Your task to perform on an android device: Search for licensed Jeeps in electric vehicles on the Toys R us app.
Image 0: 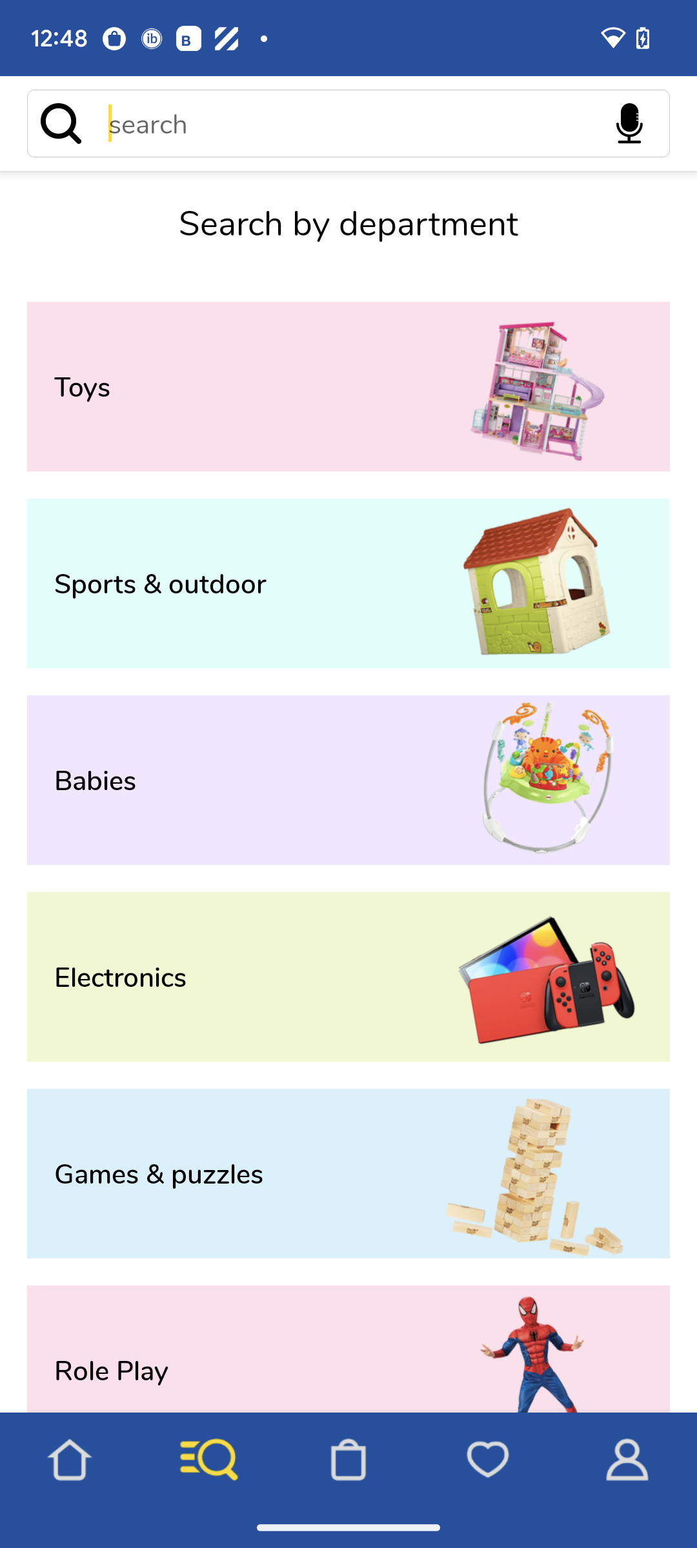
Click on the search bar at the top of the screen.
Step 0: click (321, 123)
Image 1: 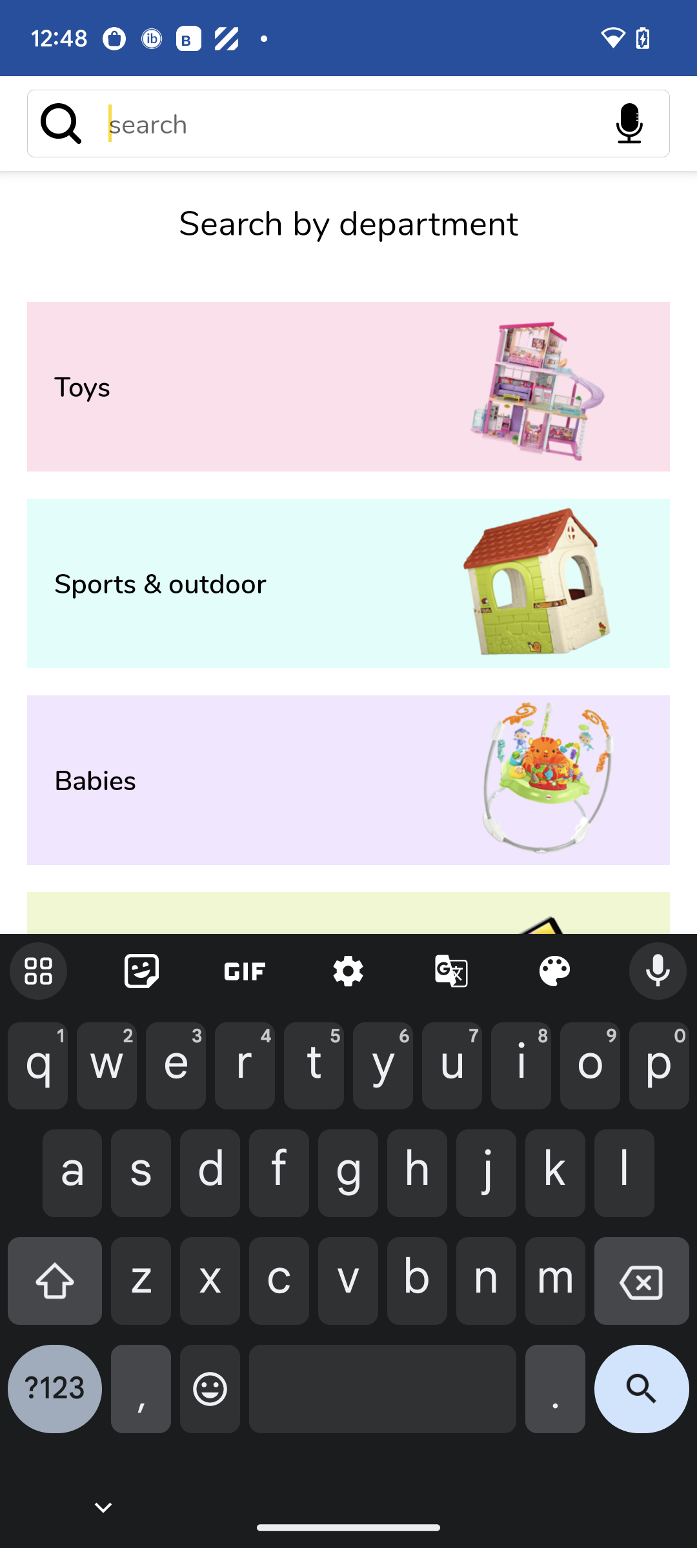
Type jeep in the search bar.
Step 1: type "jeep"
Image 2: 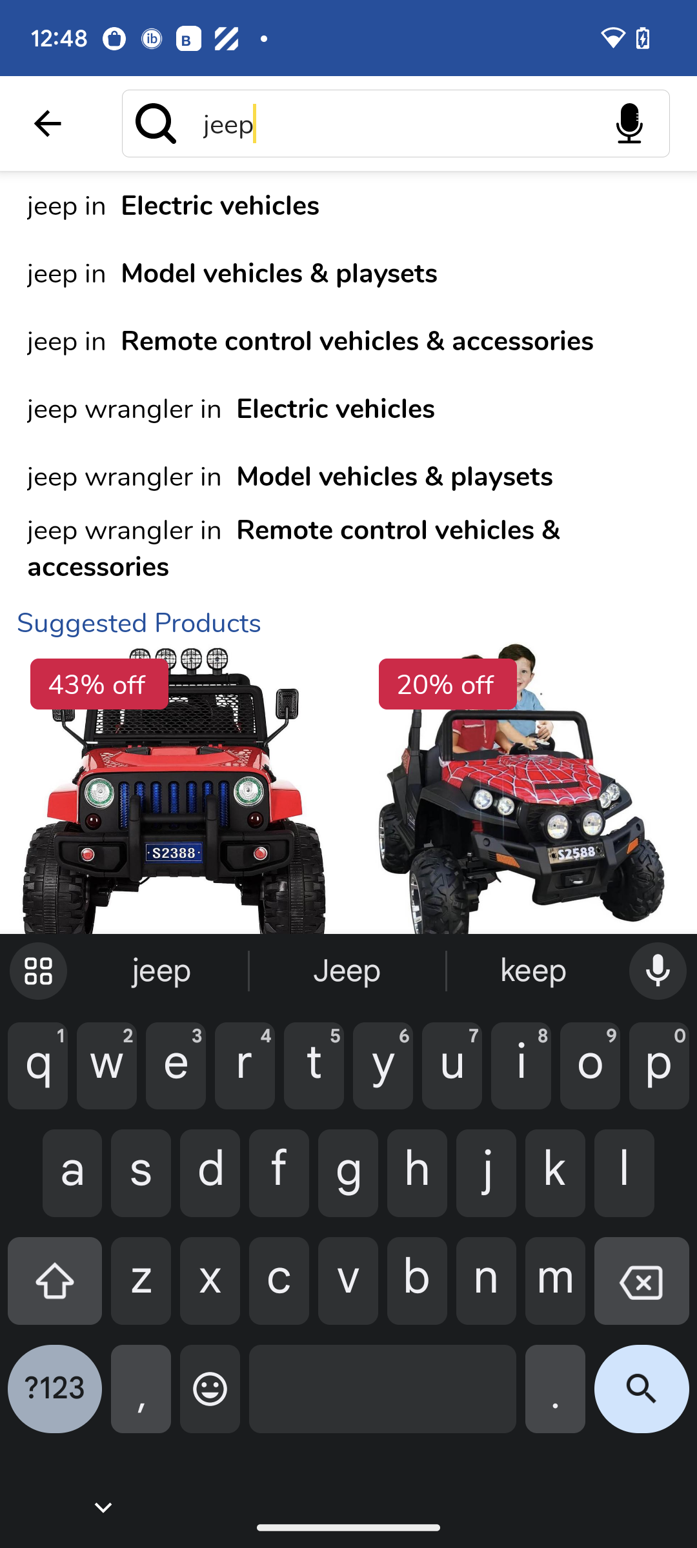
Click on jeep in electric vehicles at the top of the screen.
Step 2: click (348, 204)
Image 3: 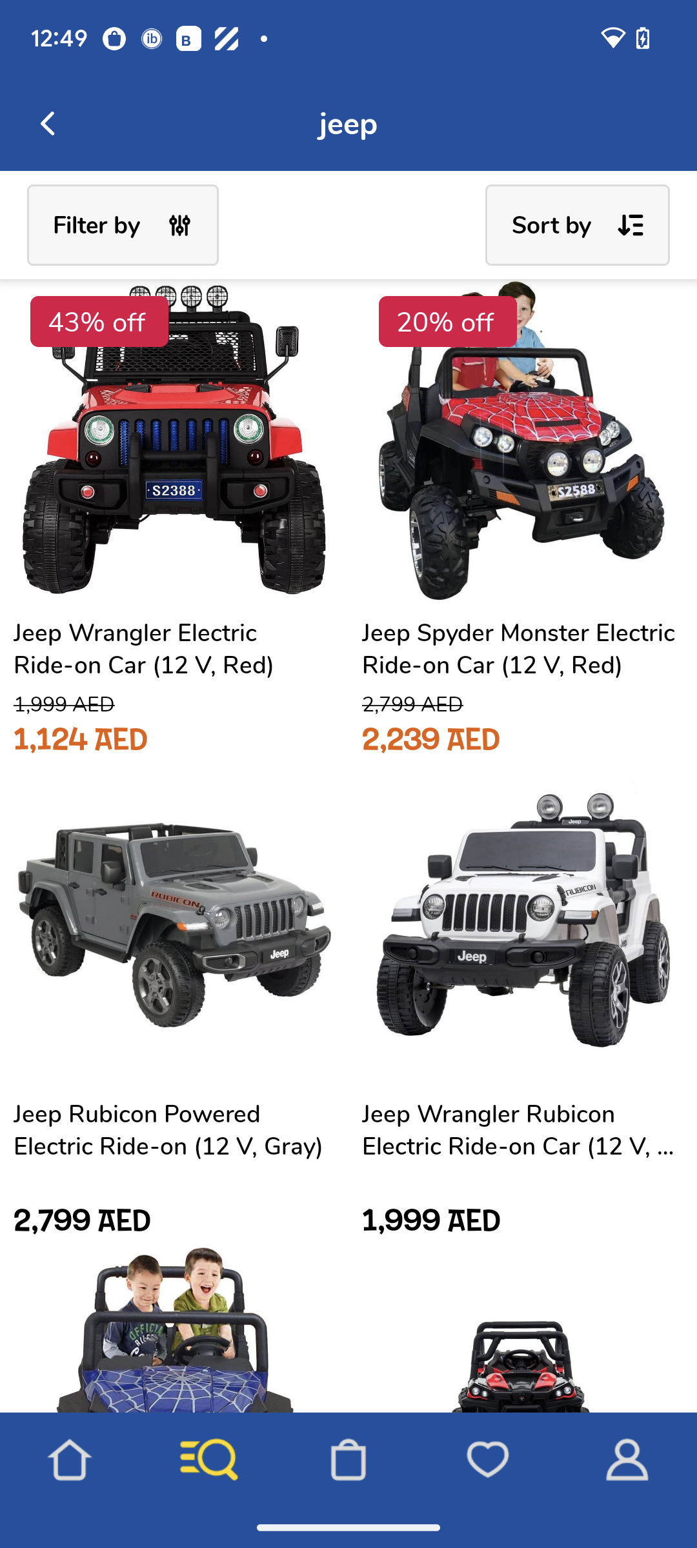
Scroll up
Step 3: scroll down
Image 4: 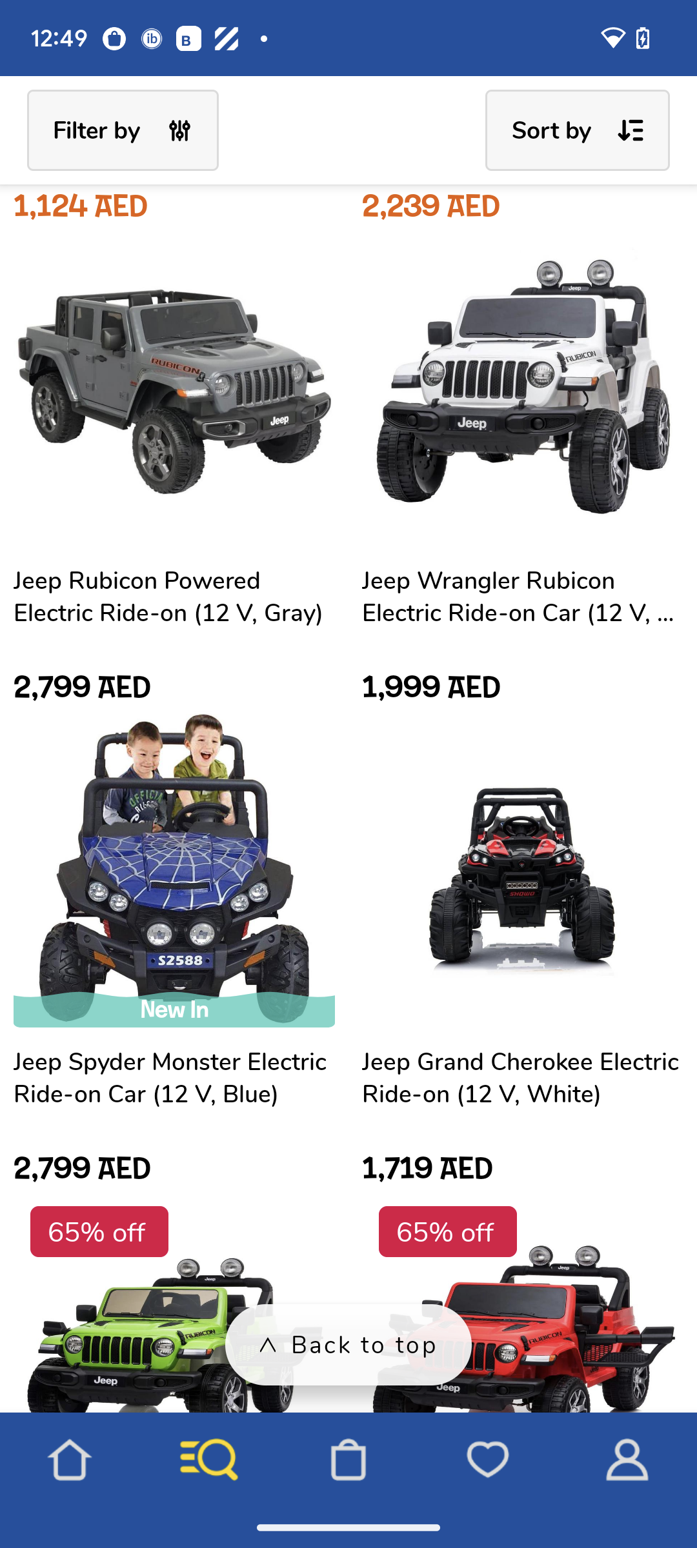
Scroll up
Step 4: scroll down